Your task to perform on an android device: I want to play the Animals song of Martin garrix on the YouTube app
Image 0: 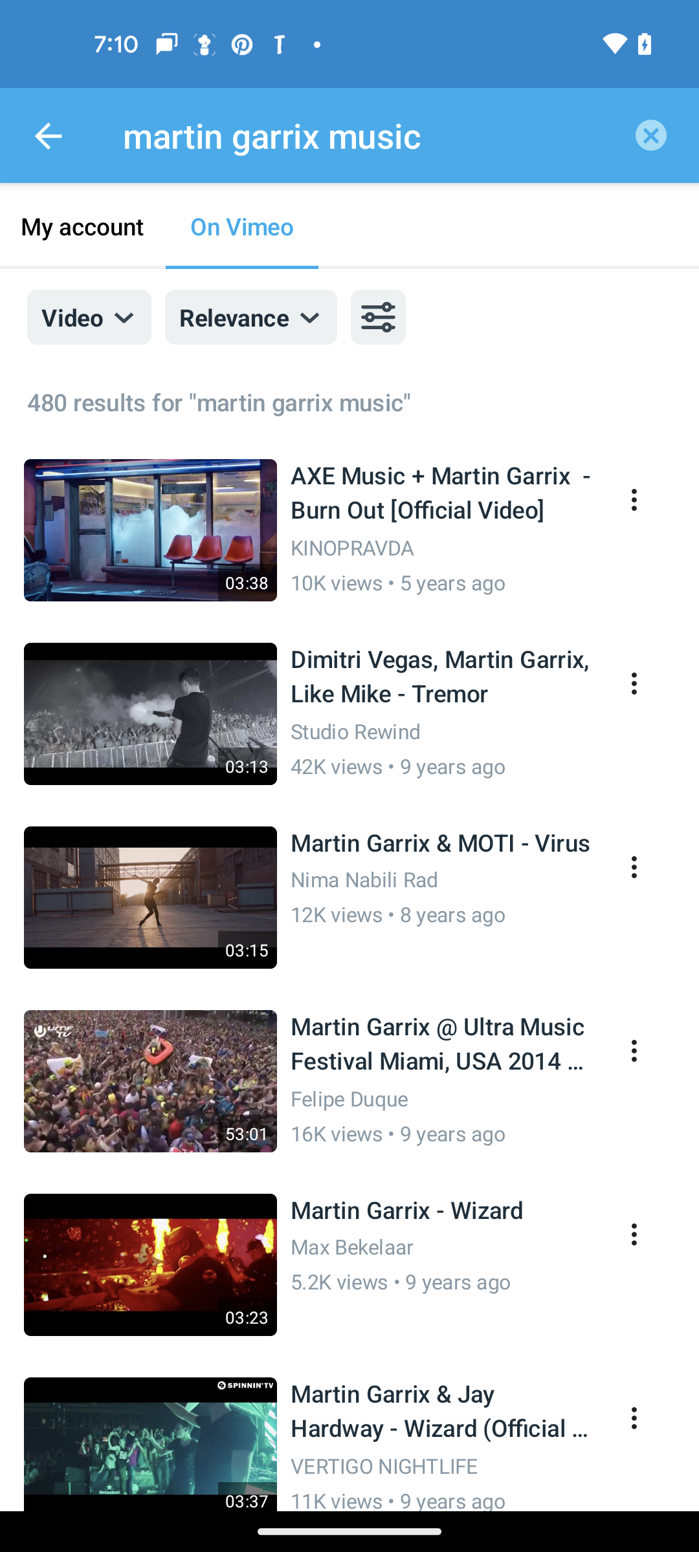
Open the YouTube app
Step 0: open app "YouTube"
Image 1: 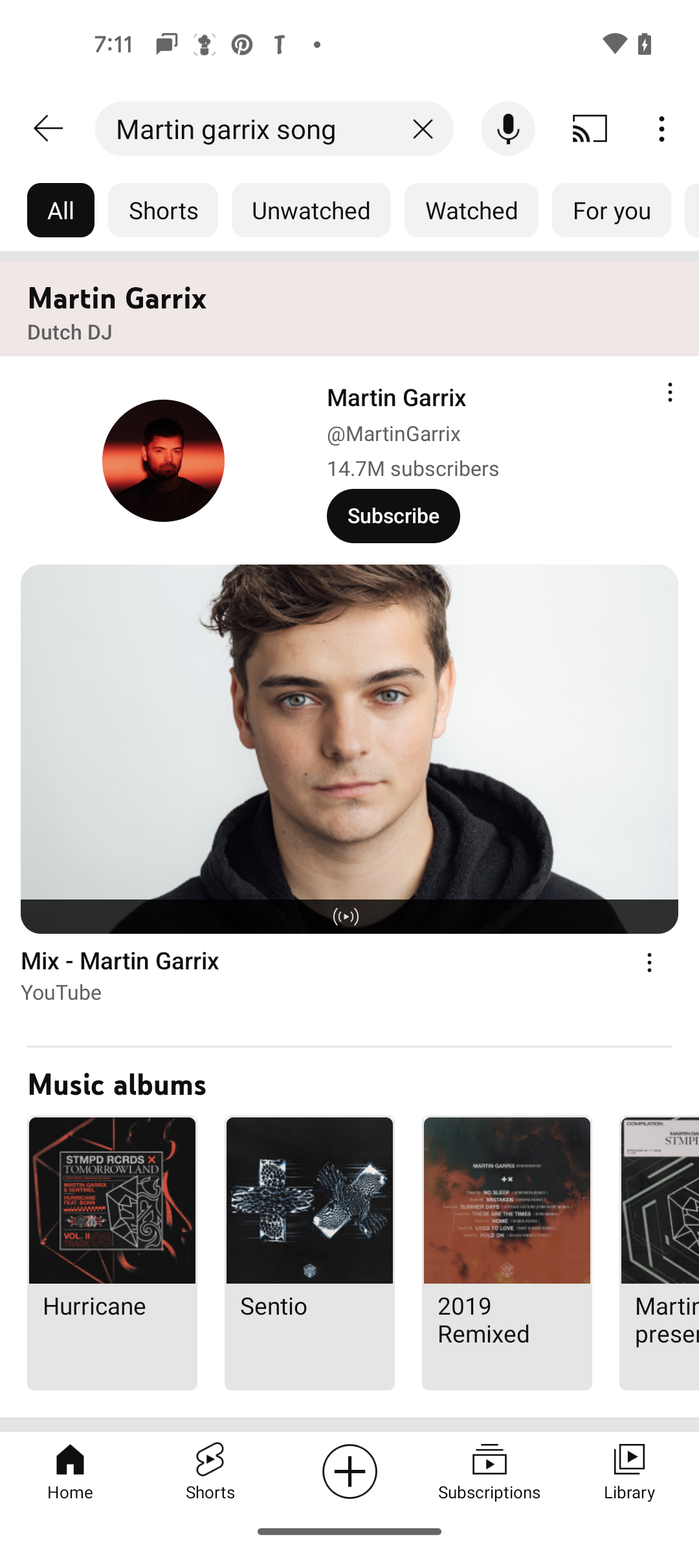
swipe up for more songs
Step 1: scroll down
Image 2: 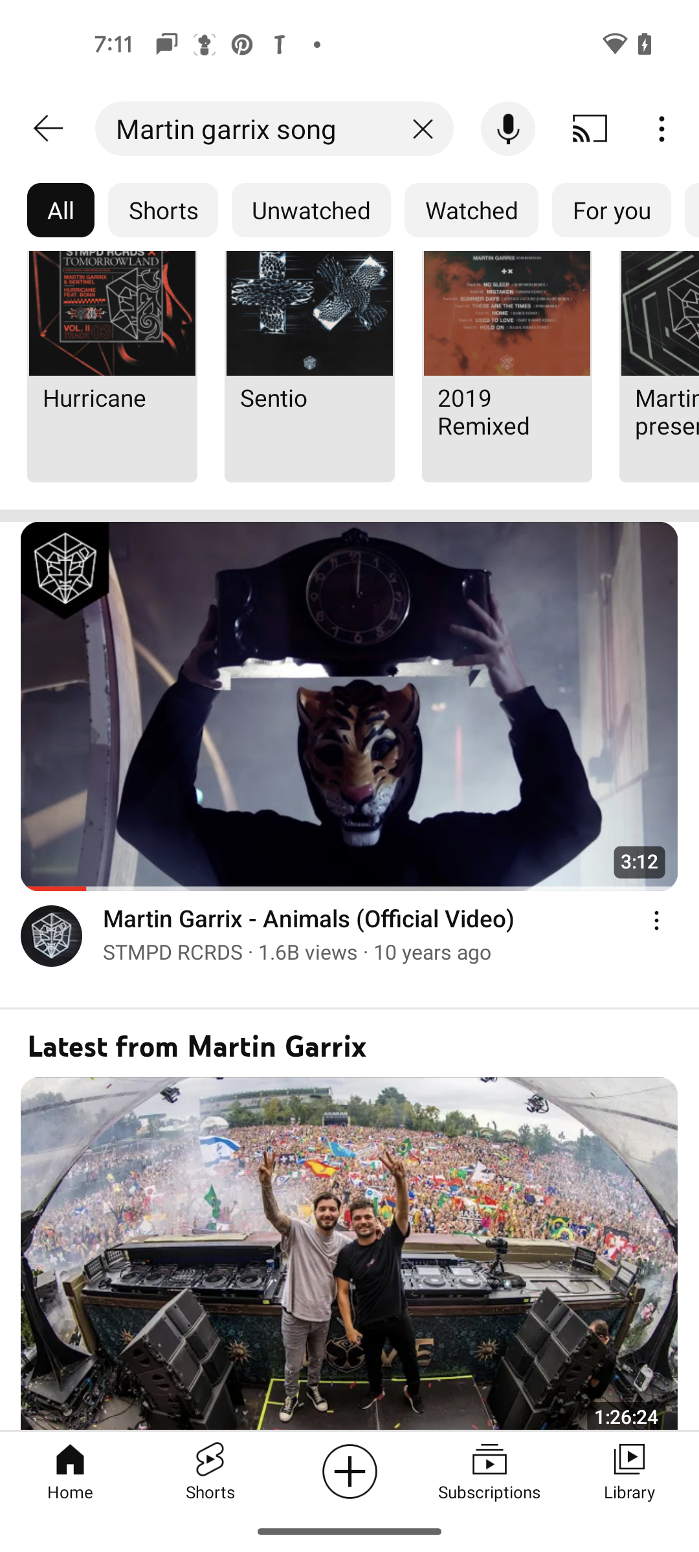
click on the Animals song of Martin Garrix
Step 2: click (349, 764)
Image 3: 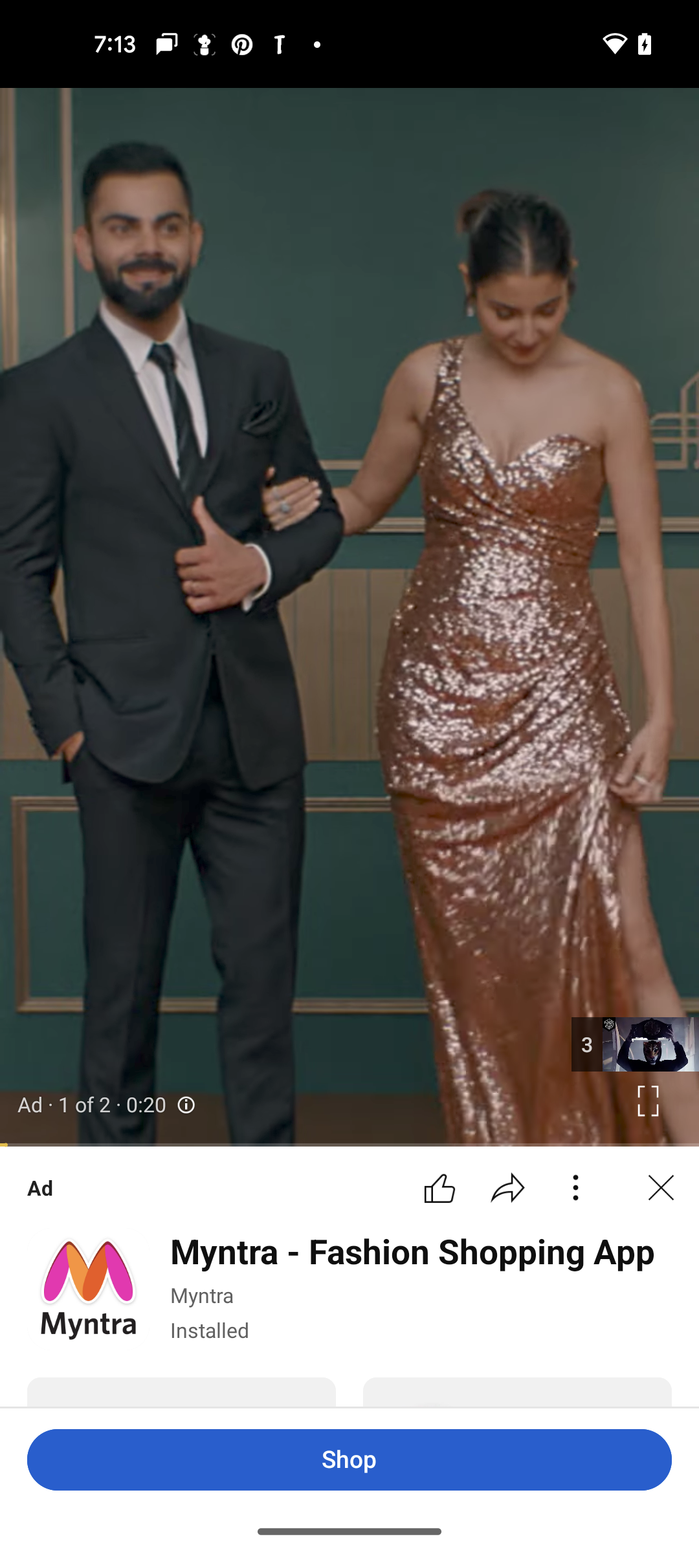
click on skip ad
Step 3: click (587, 1044)